Your task to perform on an android device: In order to acquire the finest sound quality possible, I want to increase the recording quality to 256 kbps, 48 kHz.
Image 0: 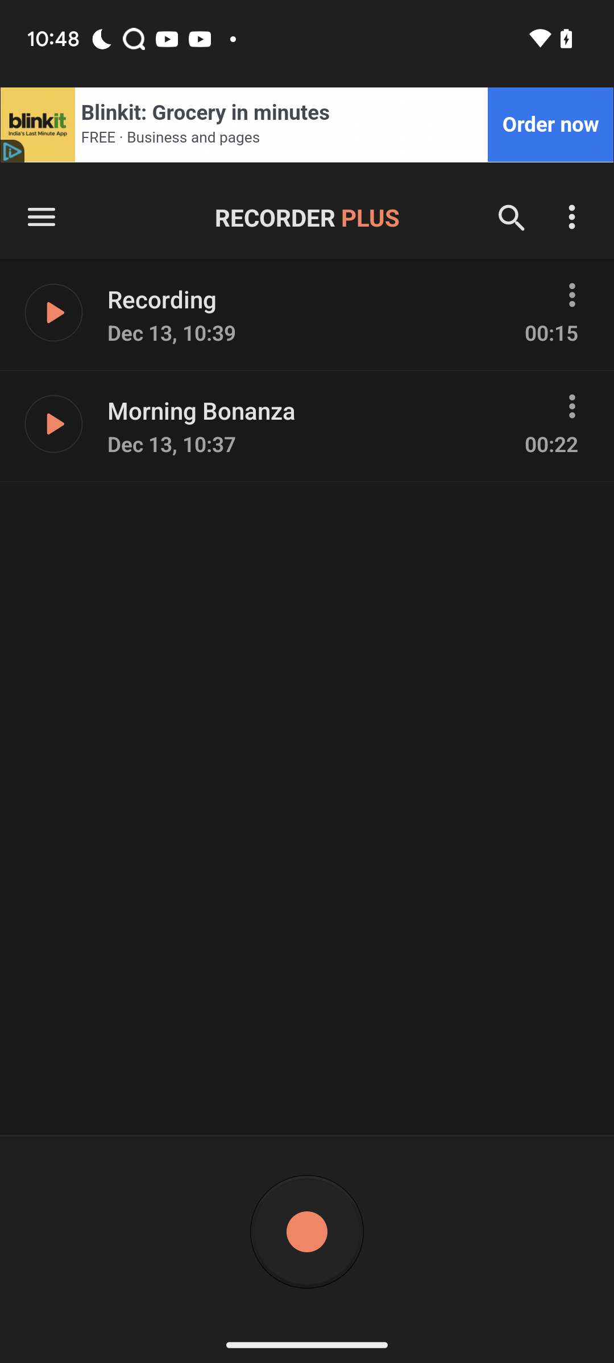
Click on the menu icon at the top left of the screen
Step 0: click (41, 216)
Image 3: 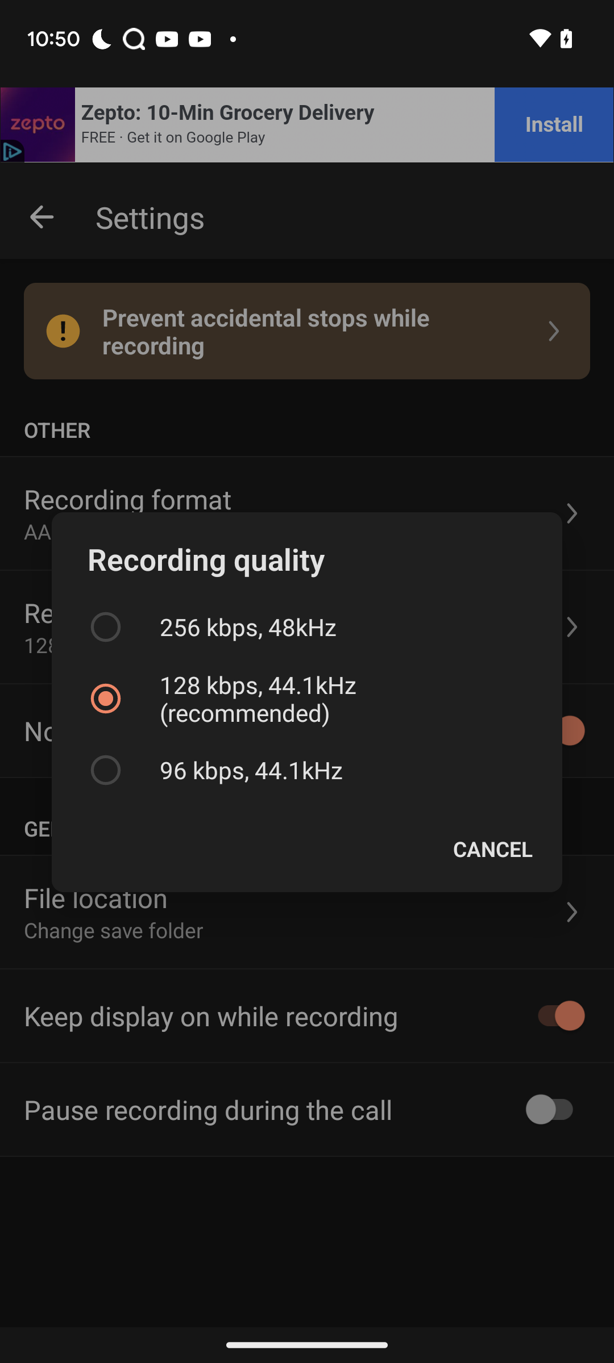
Select the 256 kbps, 48 kHz option
Step 3: click (306, 627)